Your task to perform on an android device: all of my college friends are staying in Chicago and i want to meet them all and shall be staying there for next several days but don't want to make any trouble for them, search for property at Chicago in the Rentberry app
Image 0: 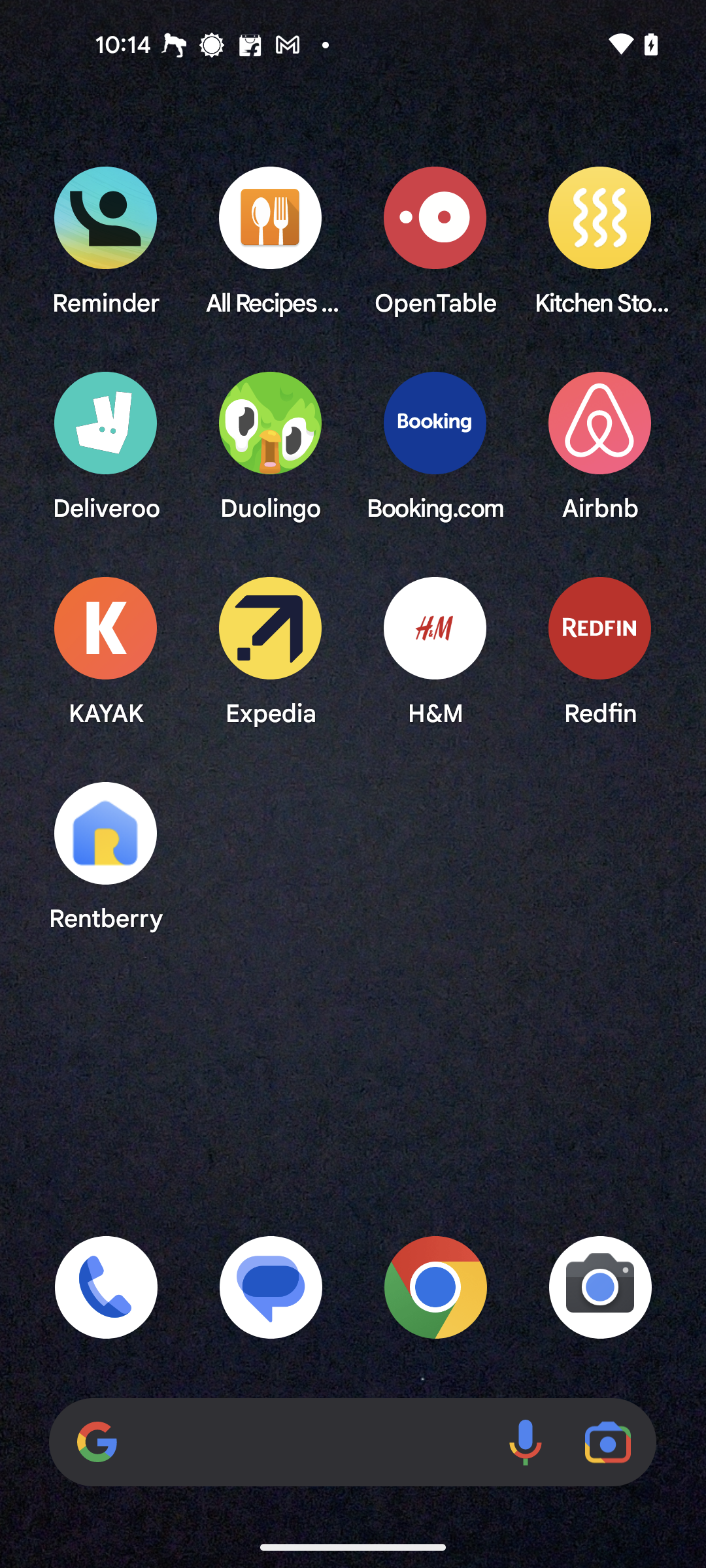
Open the Rentberry app
Step 0: open app "Rentberry"
Image 1: 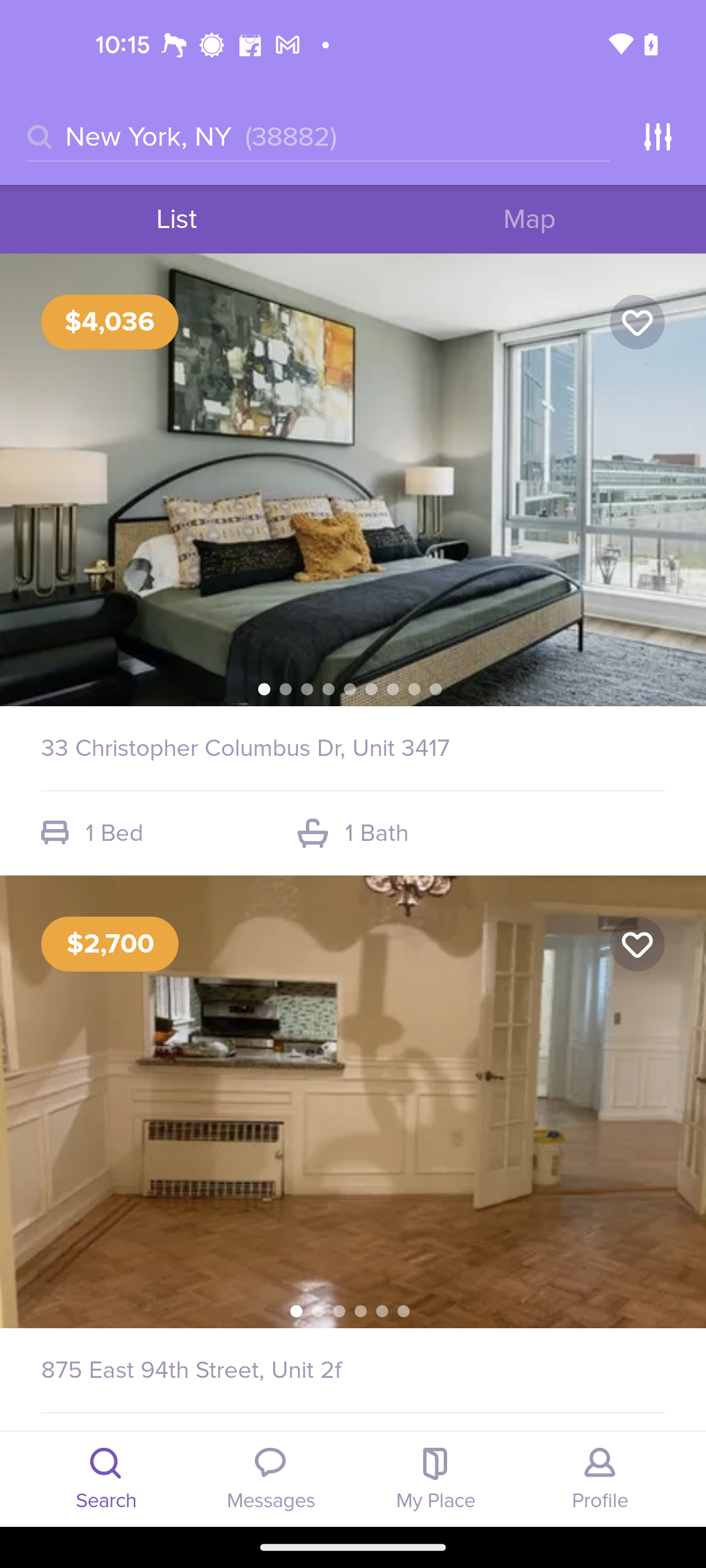
Go to the search bar at the top of the screen
Step 1: click (129, 137)
Image 2: 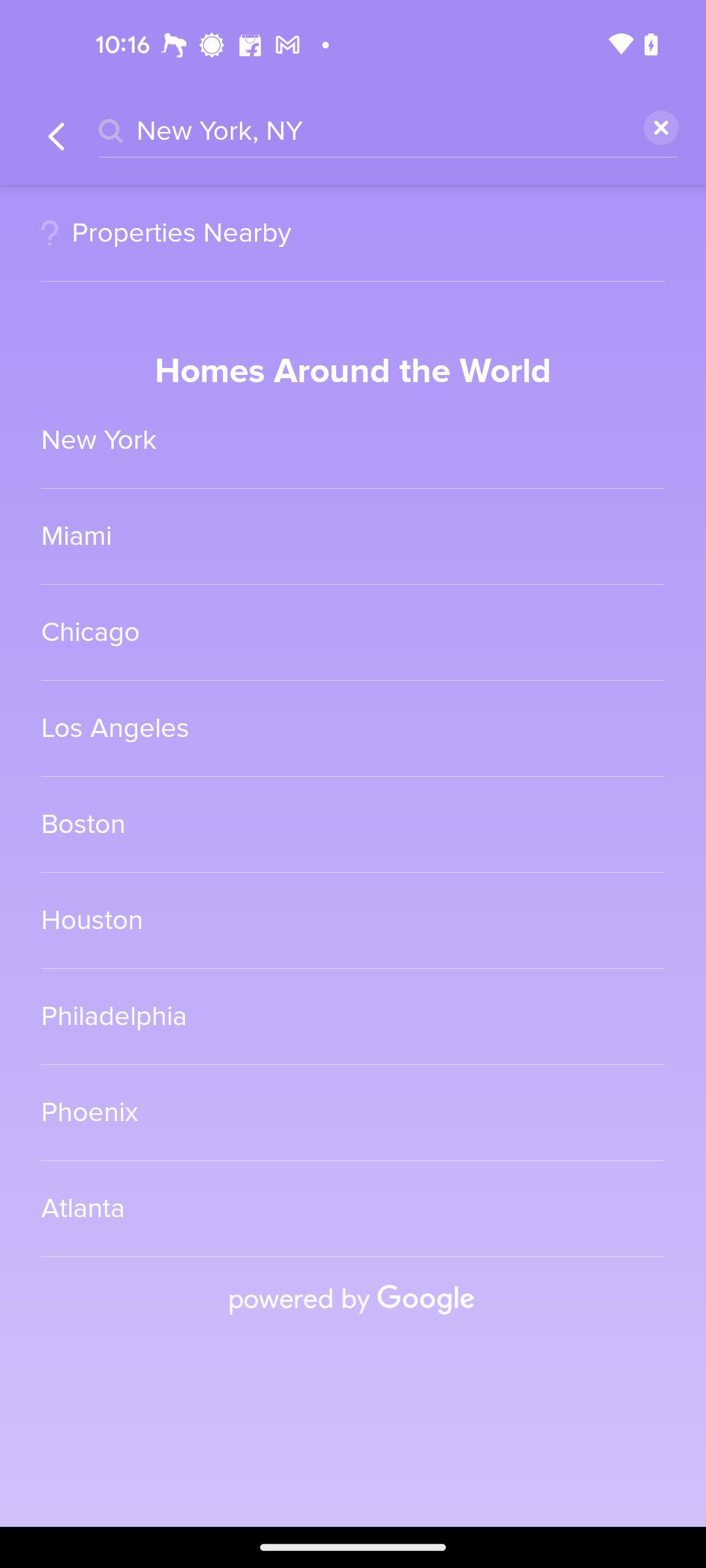
Delete the text in the search bar
Step 2: click (650, 124)
Image 4: 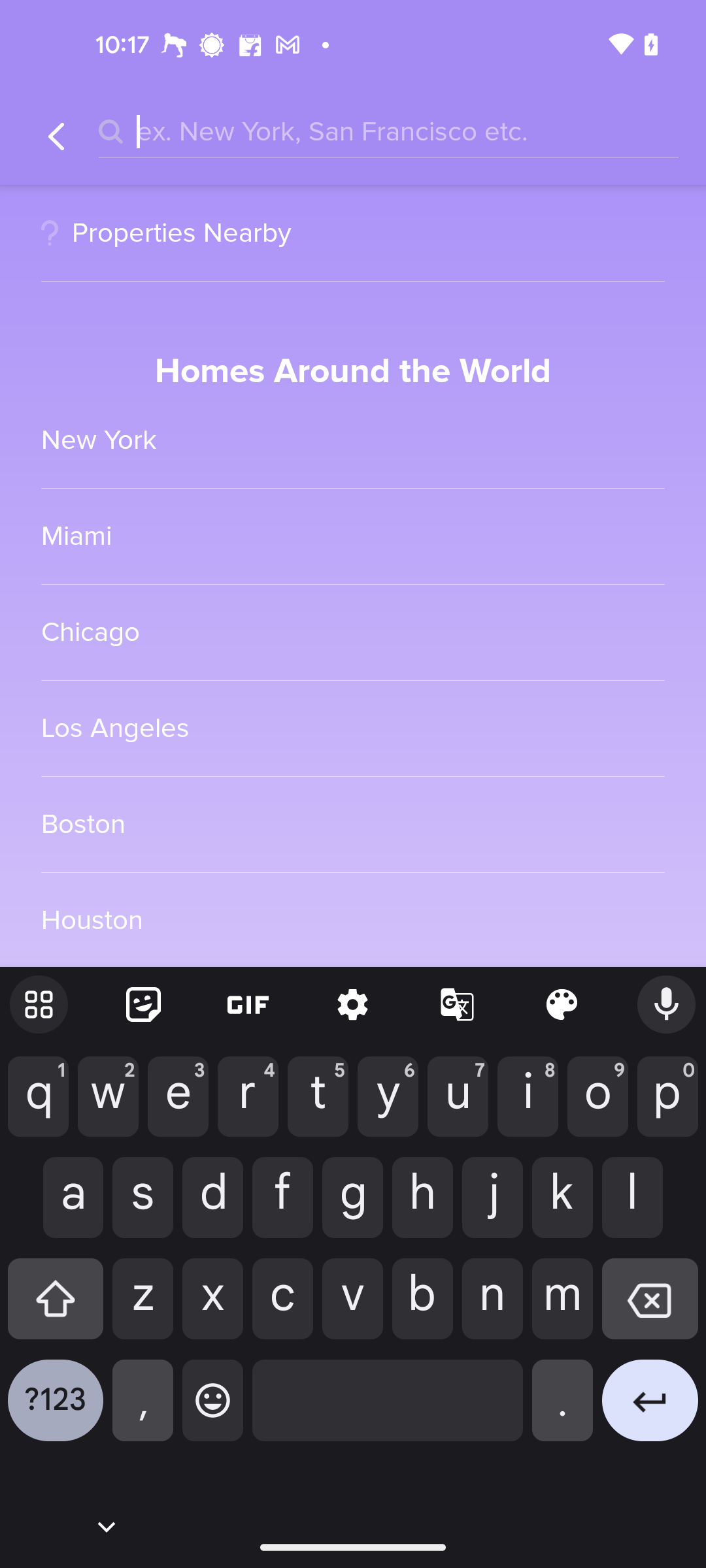
Type Chicago in the search bar
Step 4: type "Chicago"
Image 5: 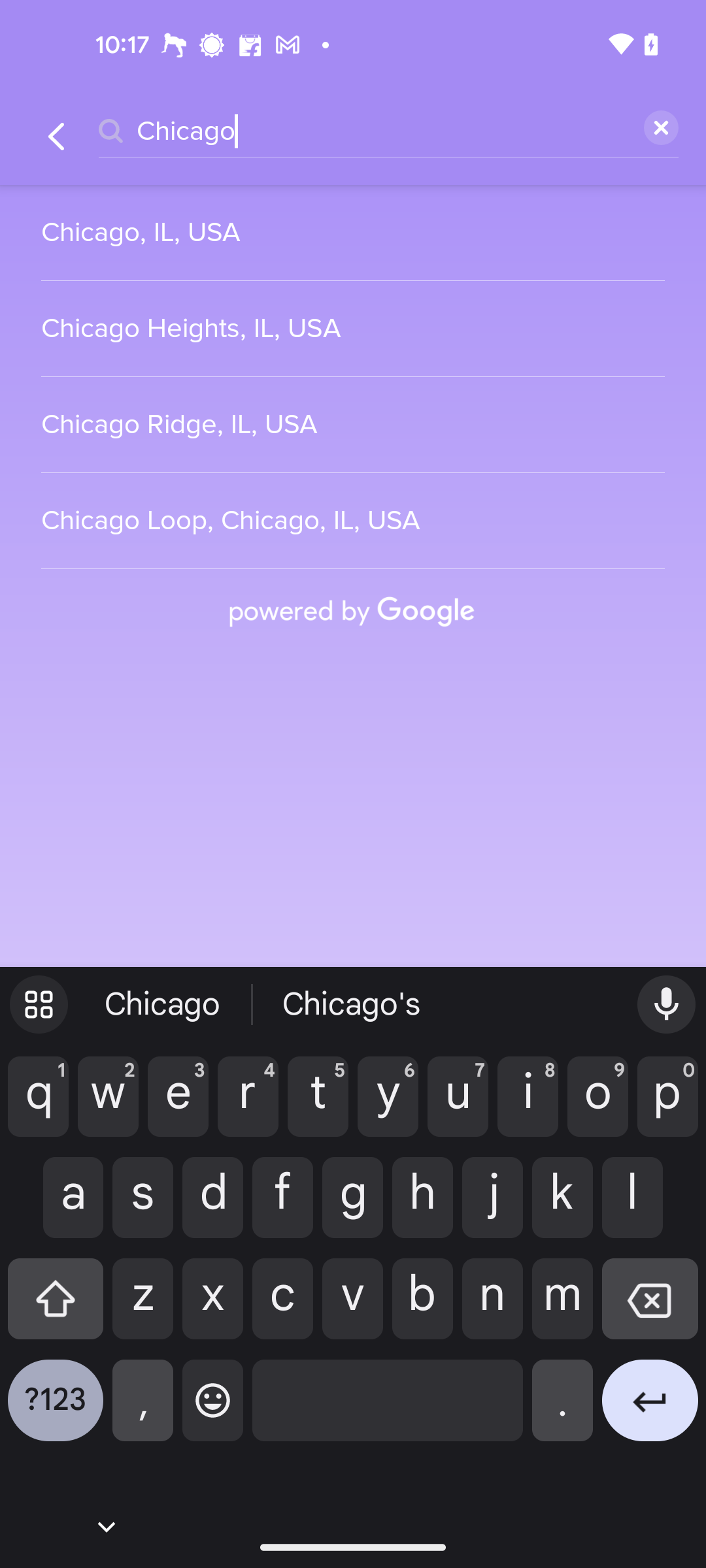
Select the first suggested search result
Step 5: click (353, 232)